Your task to perform on an android device: Translate the speech "Could you bring me a glass of water?" from English to Bhojpuri in the Google Translate app.
Image 0: 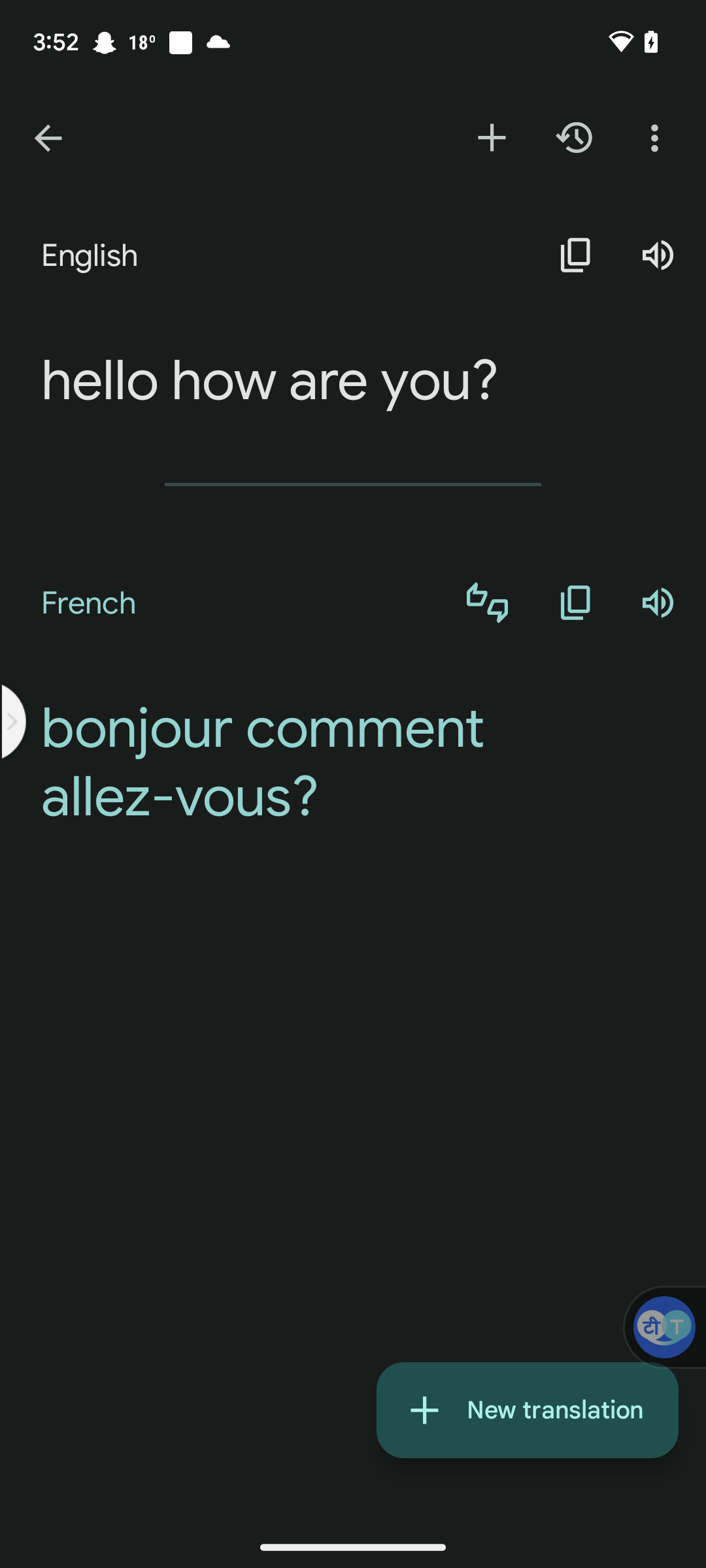
Go back to the previous screen
Step 0: press back button
Image 1: 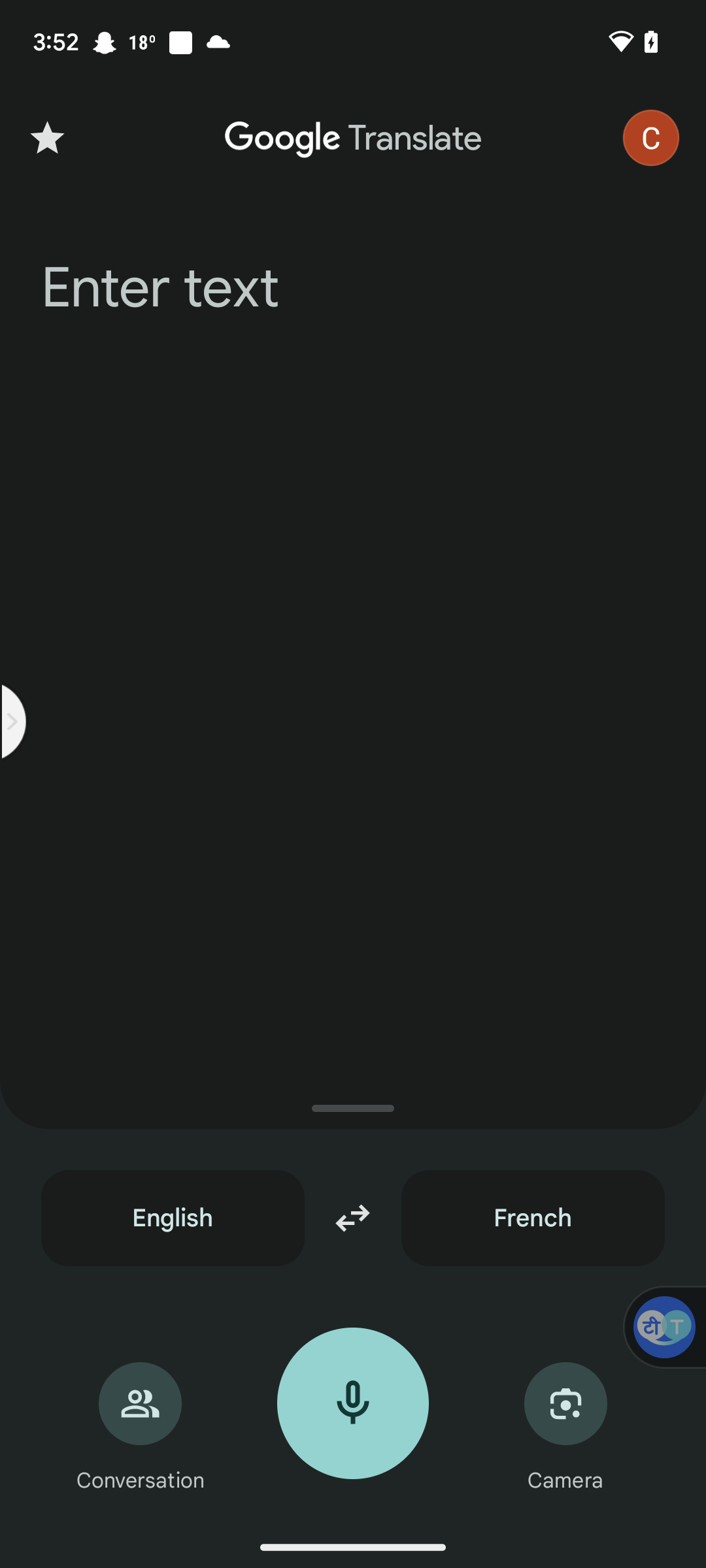
Click on the target language option
Step 1: click (533, 1218)
Image 2: 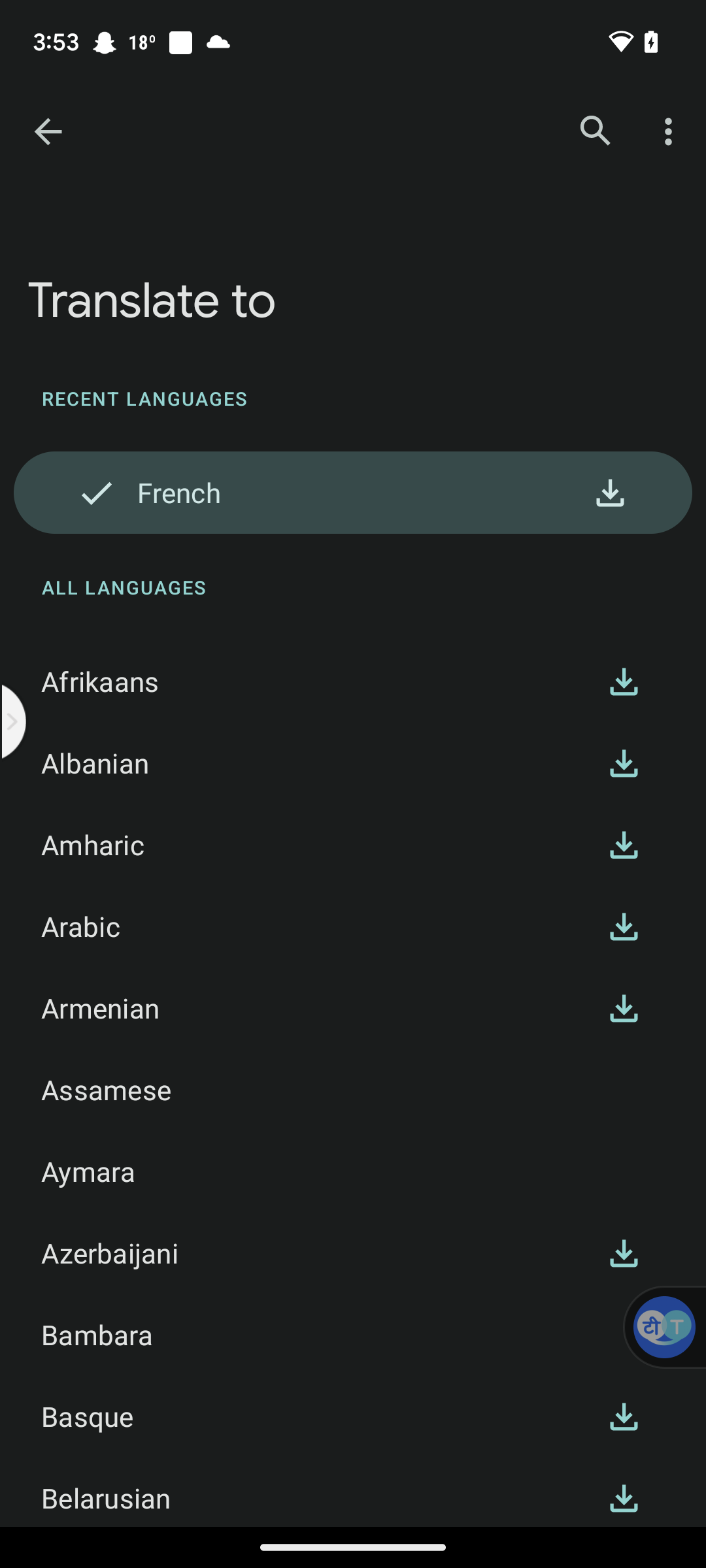
Swipe up to see Bhojpuri
Step 2: scroll down
Image 3: 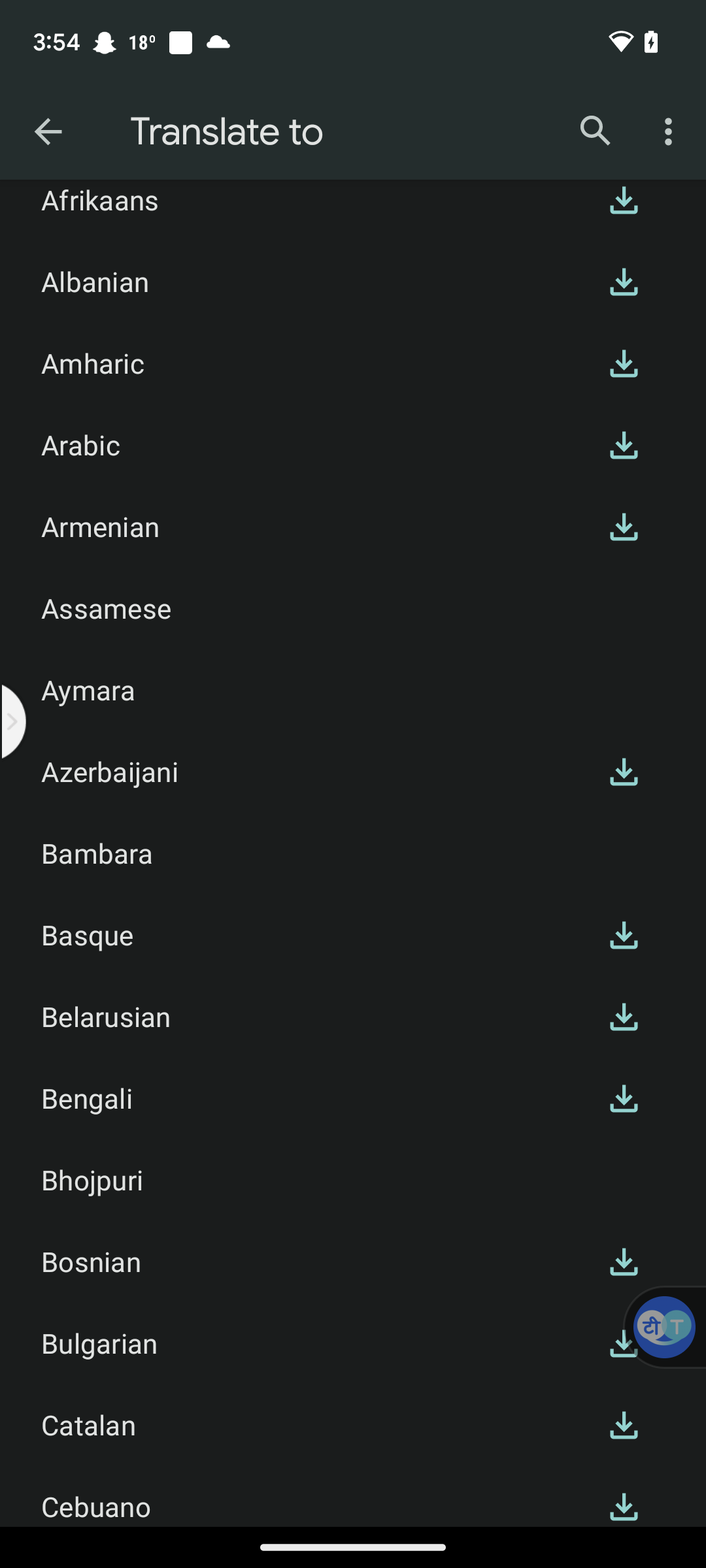
Select the target language as Bhojpuri
Step 3: click (311, 1179)
Image 4: 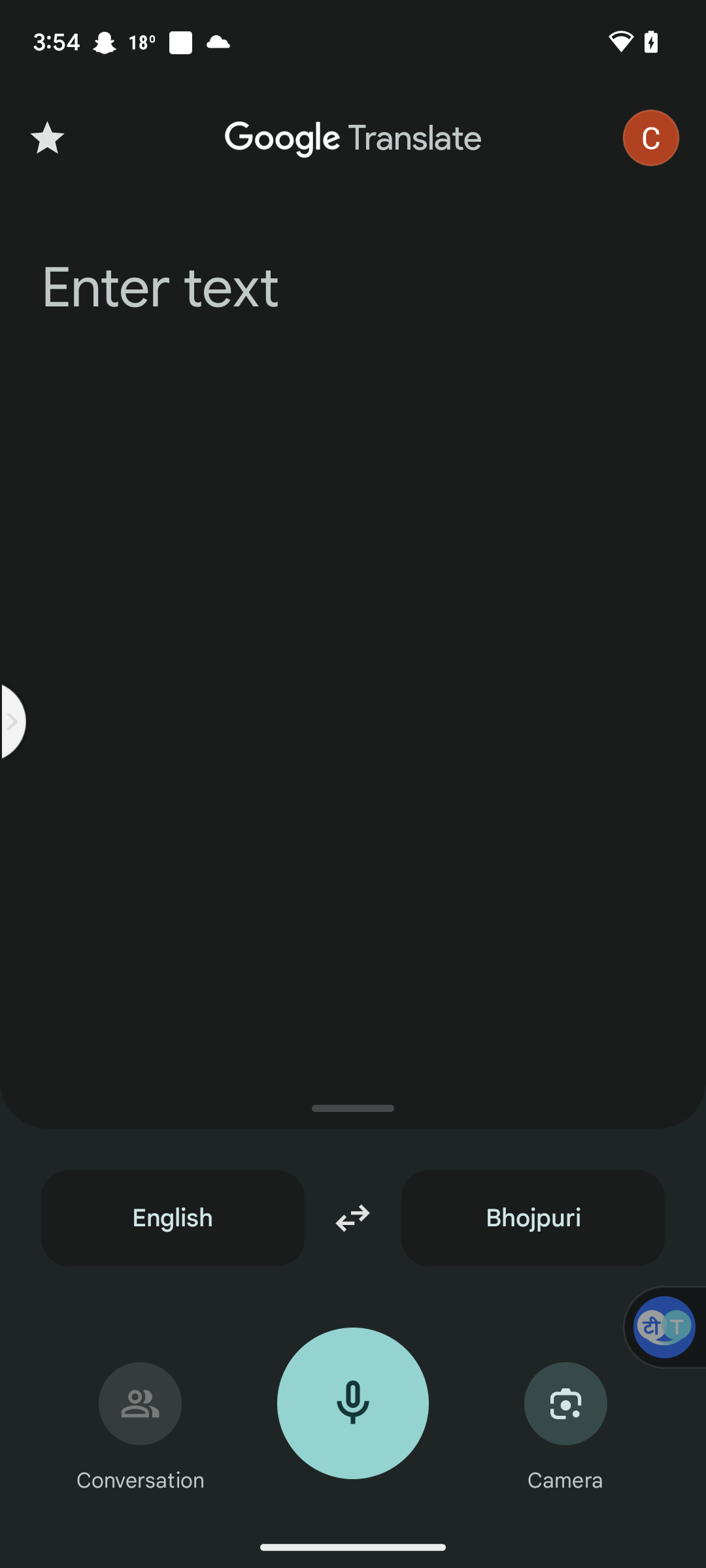
Click on the mic icon at the bottom middle of the screen
Step 4: click (353, 1403)
Image 5: 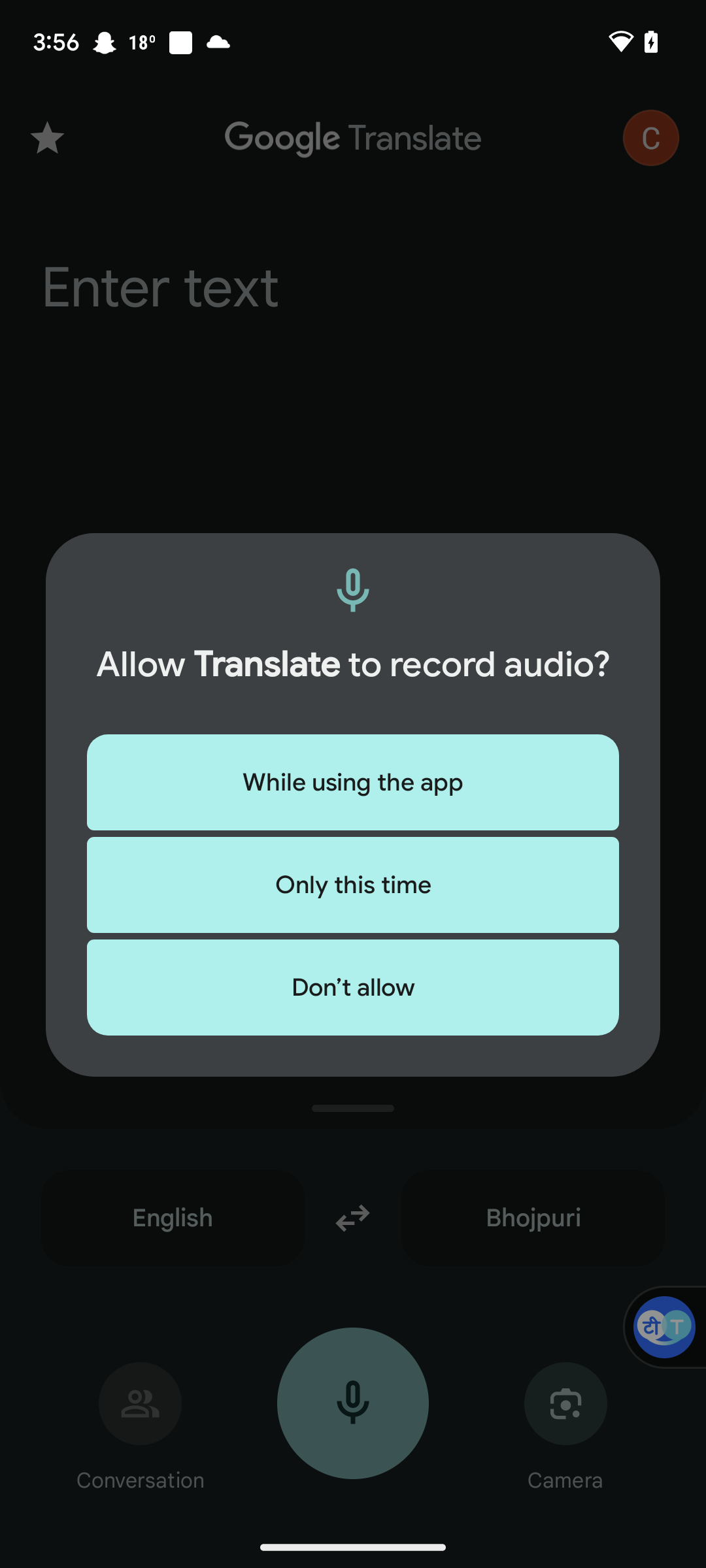
Click on while using this app button on the popup box
Step 5: click (353, 782)